Your task to perform on an android device: Go to Google Drive and upload the image of the pink flower
Image 0: 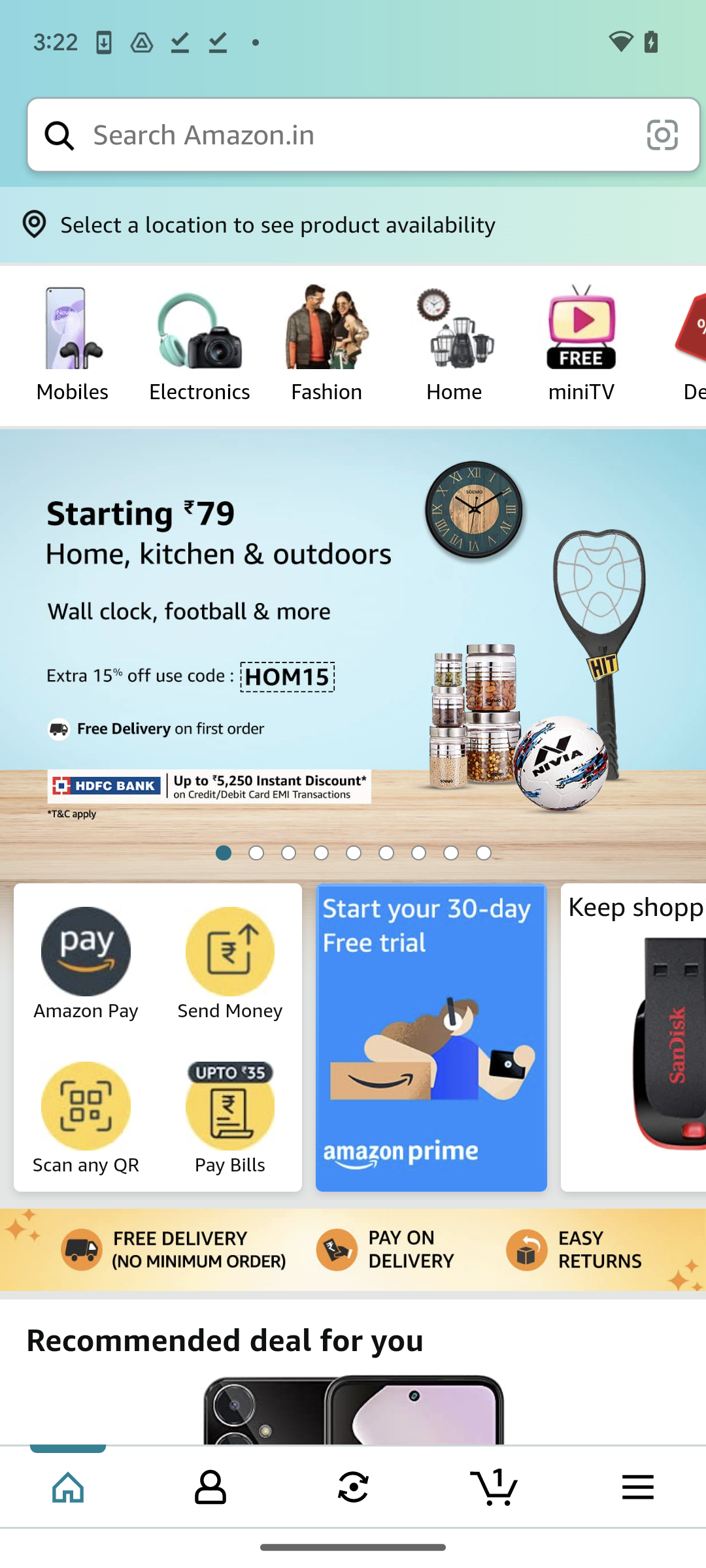
Open Google Drive app
Step 0: open app "Drive"
Image 1: 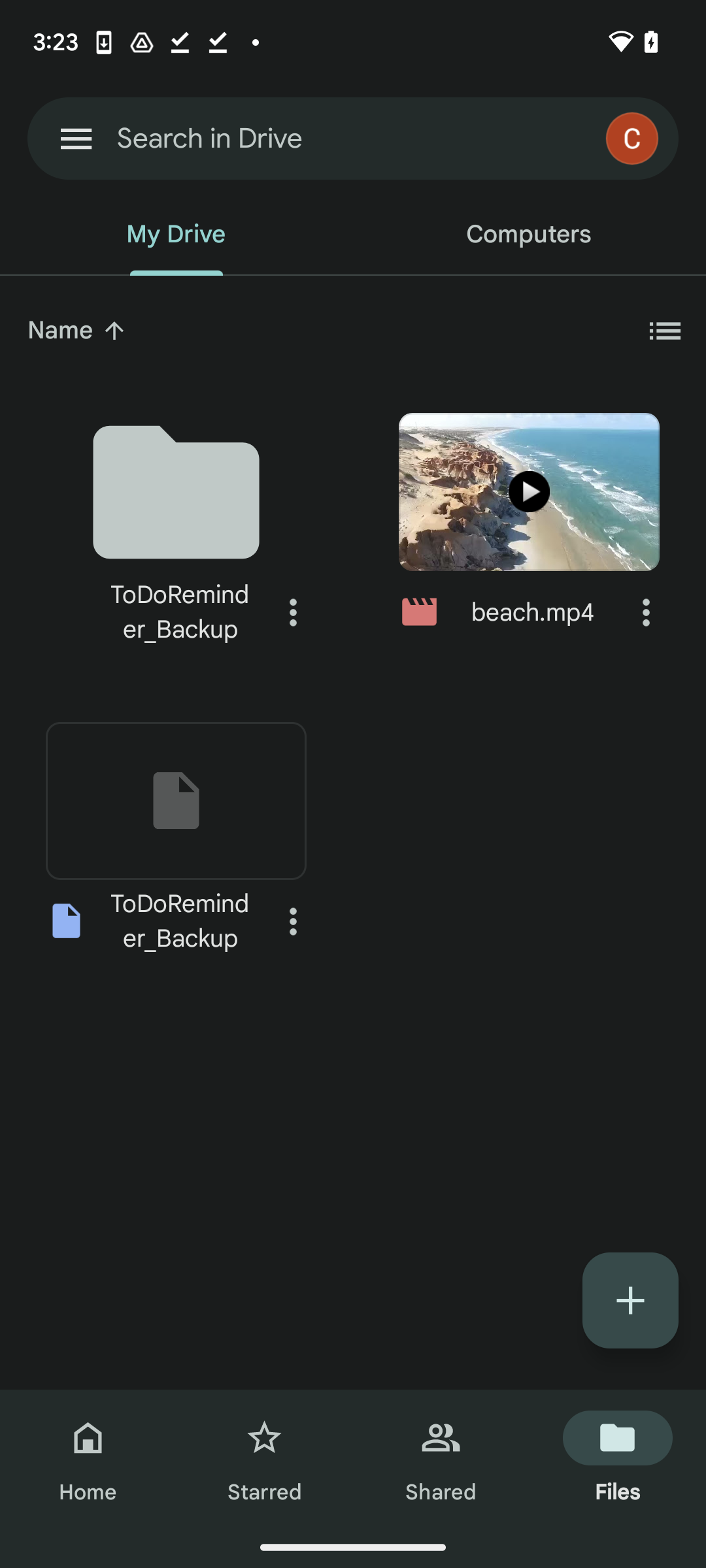
Click on the + icon at the bottom right side of the screen
Step 1: click (630, 1300)
Image 3: 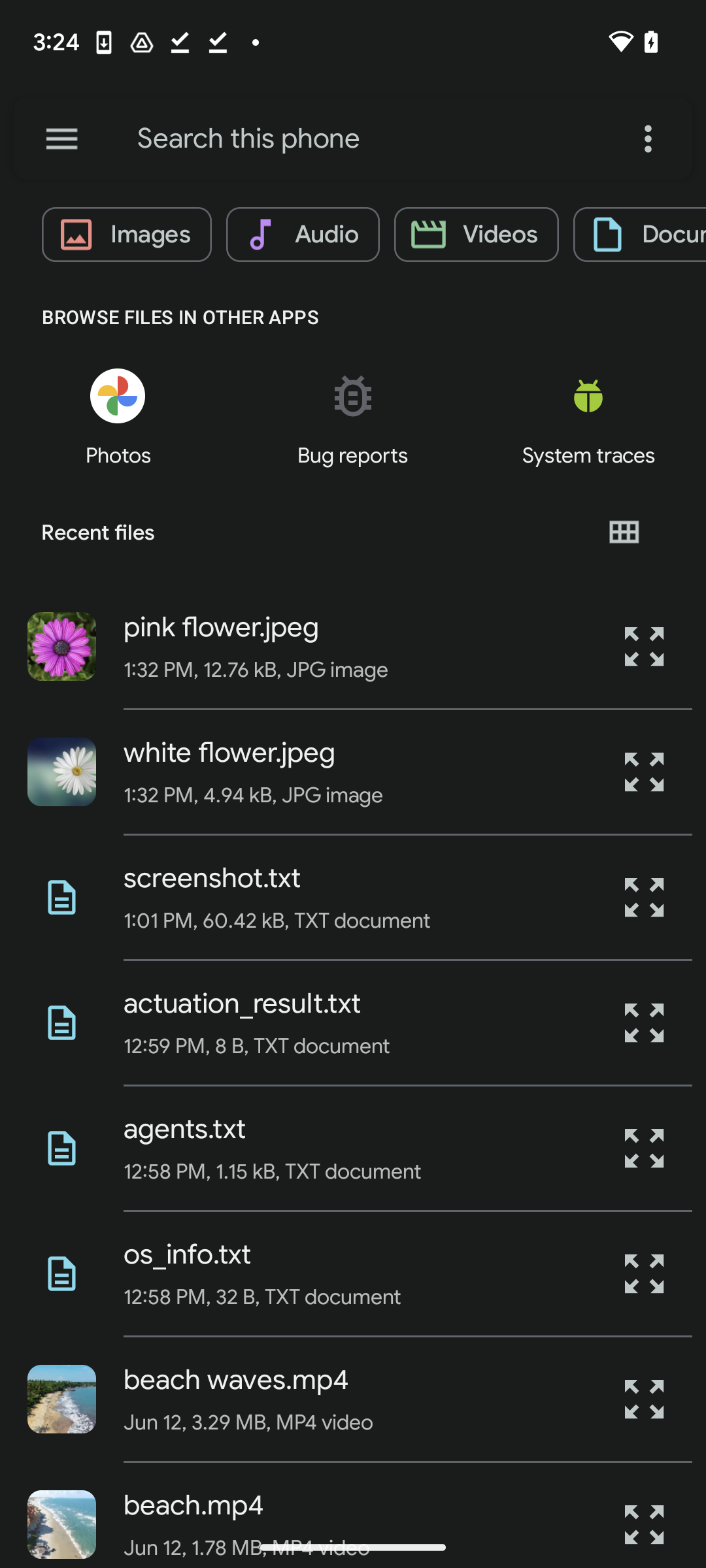
Select the image "pink flower"
Step 3: click (353, 645)
Image 4: 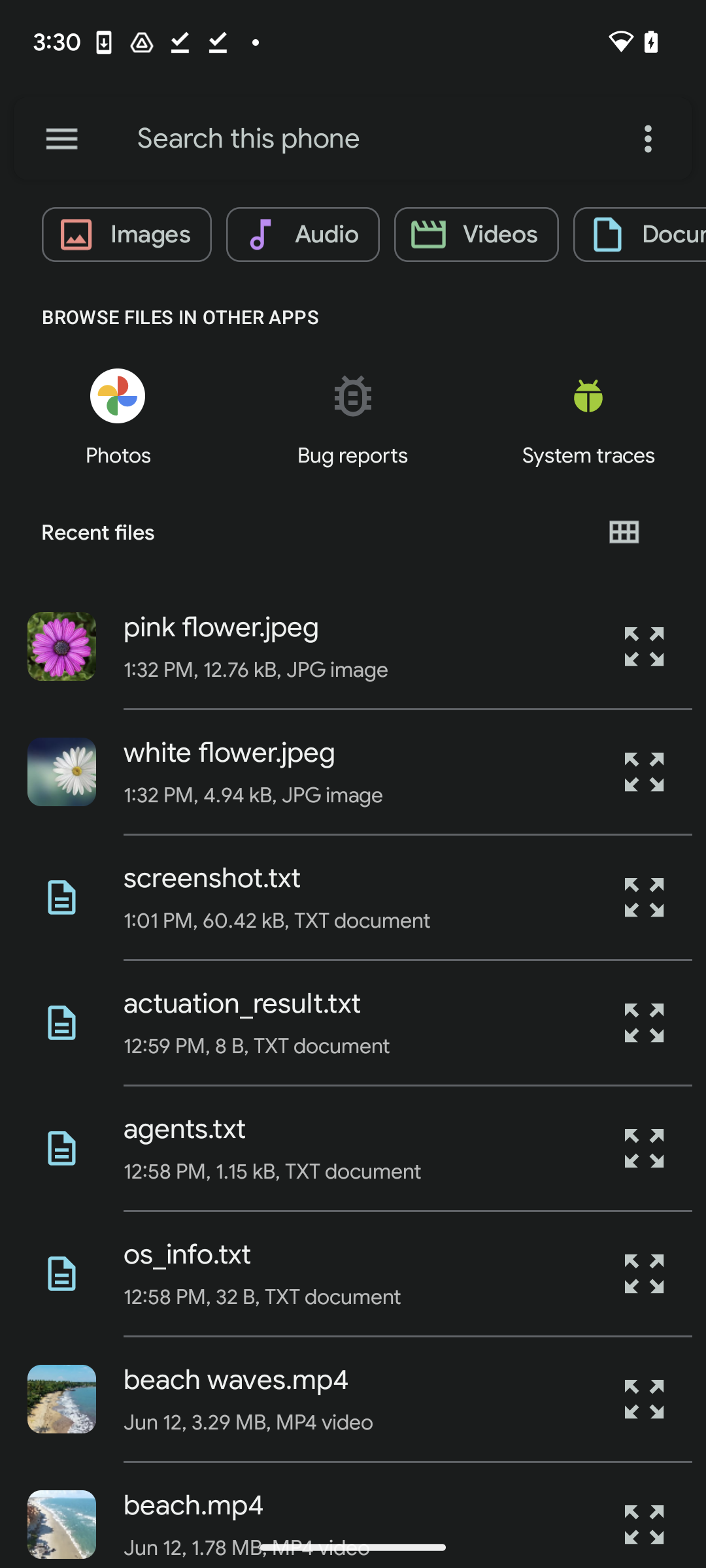
Select the image "pink flower"
Step 4: wait